Your task to perform on an android device: In the YouTube app, turn on the comments in the app settings.
Image 0: 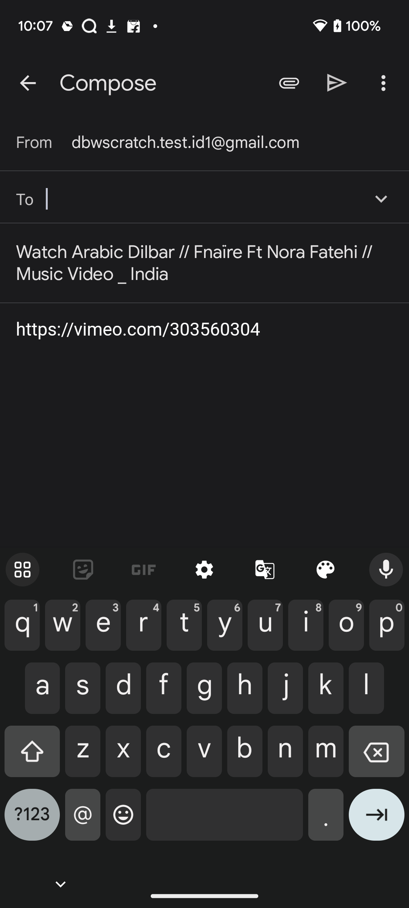
Open the Vimeo app.
Step 0: open app "Vimeo"
Image 1: 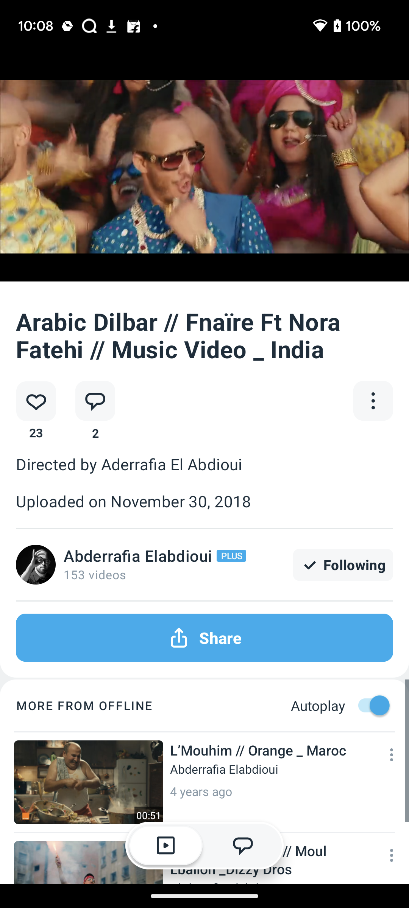
Click in the middle of the video.
Step 1: click (190, 155)
Image 2: 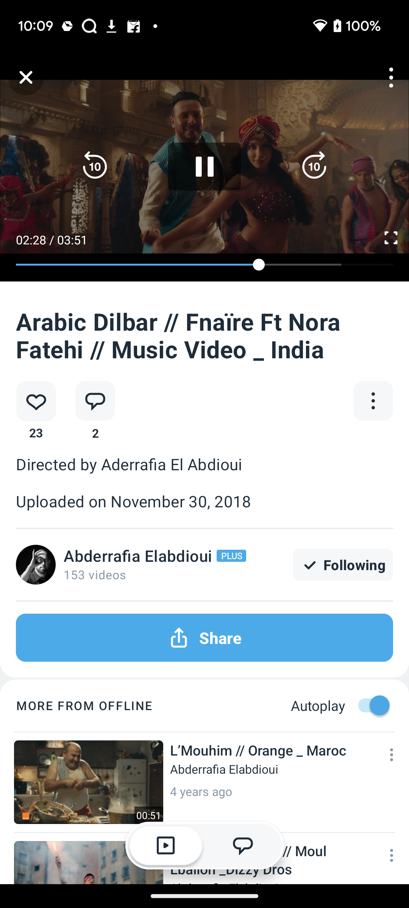
Click on the cross at the top left corner of the screen.
Step 2: click (27, 68)
Image 4: 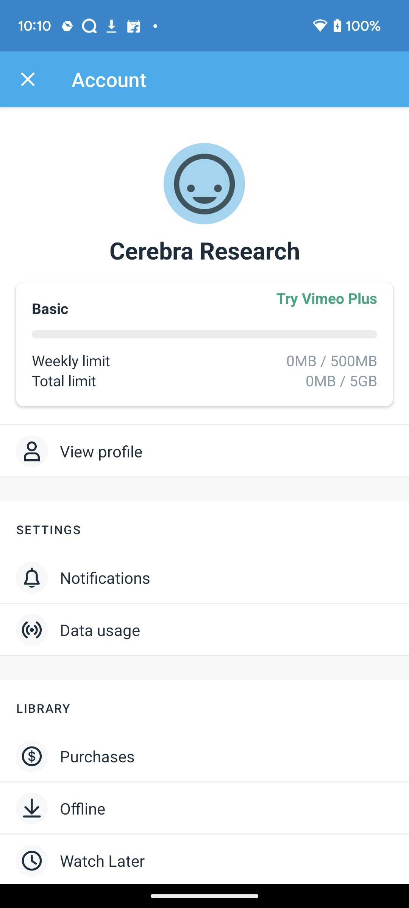
Click on the notification option on the screen.
Step 4: click (105, 577)
Image 5: 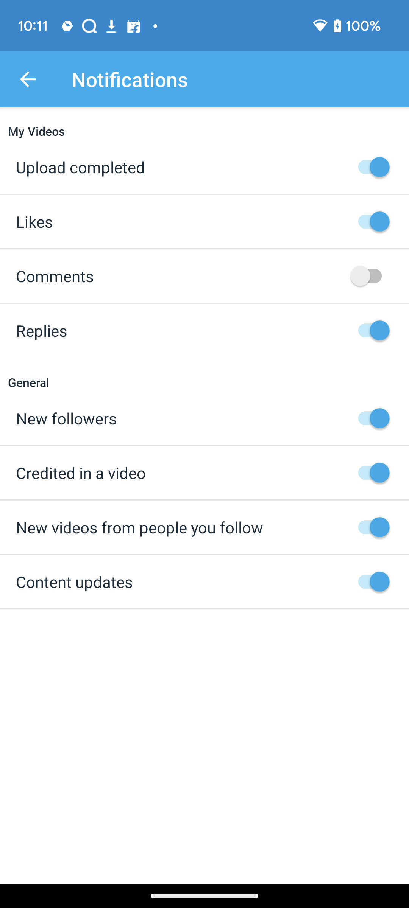
Turn on the toggle button on the right side of the comment option.
Step 5: click (370, 276)